Your task to perform on an android device: Open the Gym Workout app, I would like to track my fitness improvement since I need to assess the results of the consistent workouts I've been performing.
Image 0: 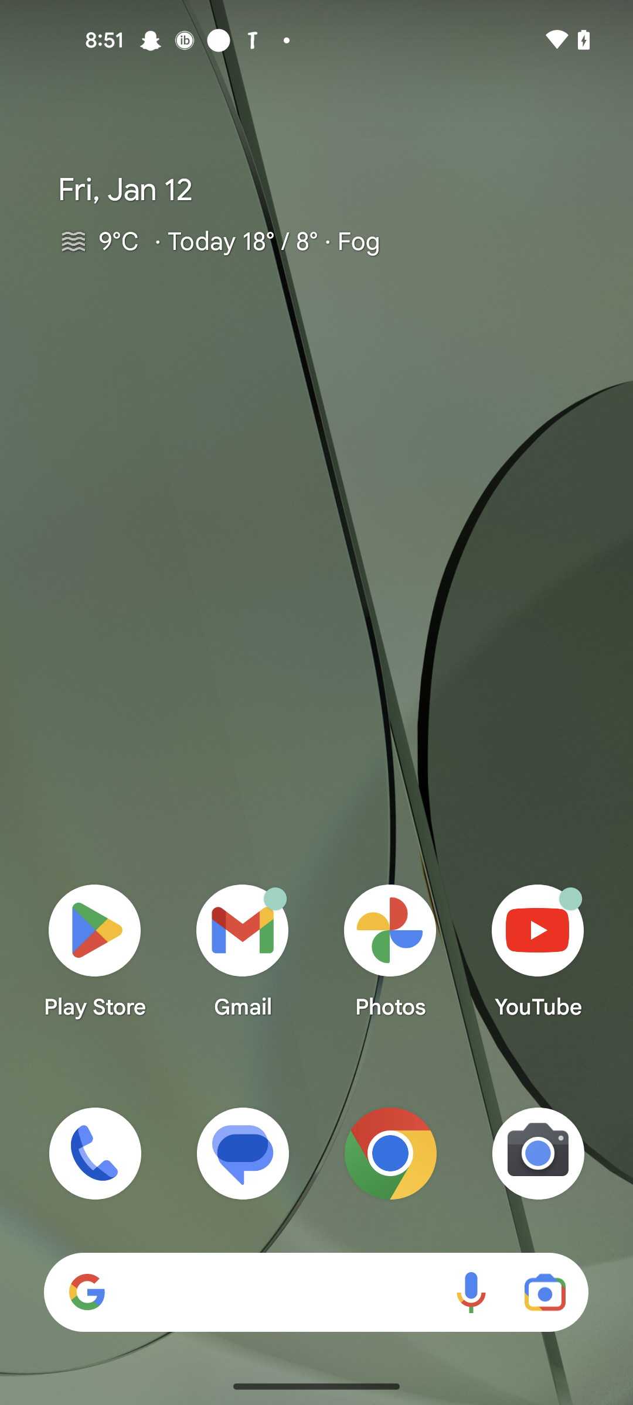
Open the Gym Workout app
Step 0: open app "Gym Workout"
Image 1: 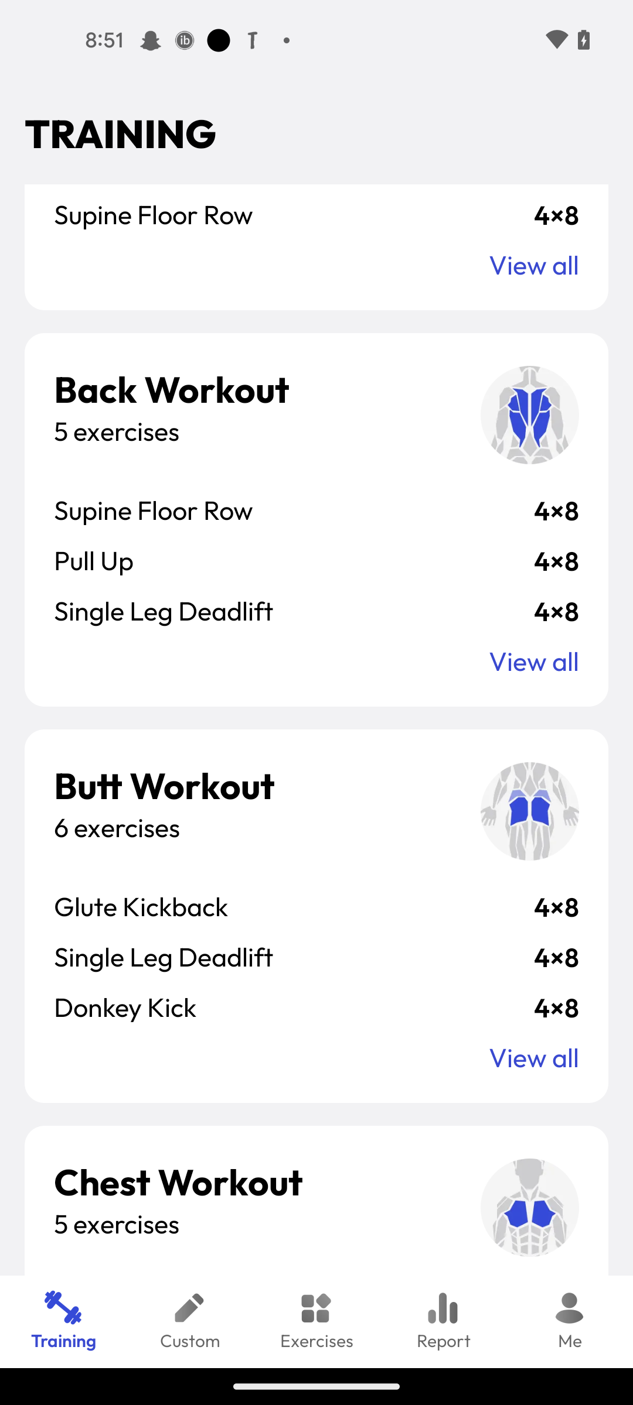
Click on the report tab
Step 1: click (443, 1308)
Image 2: 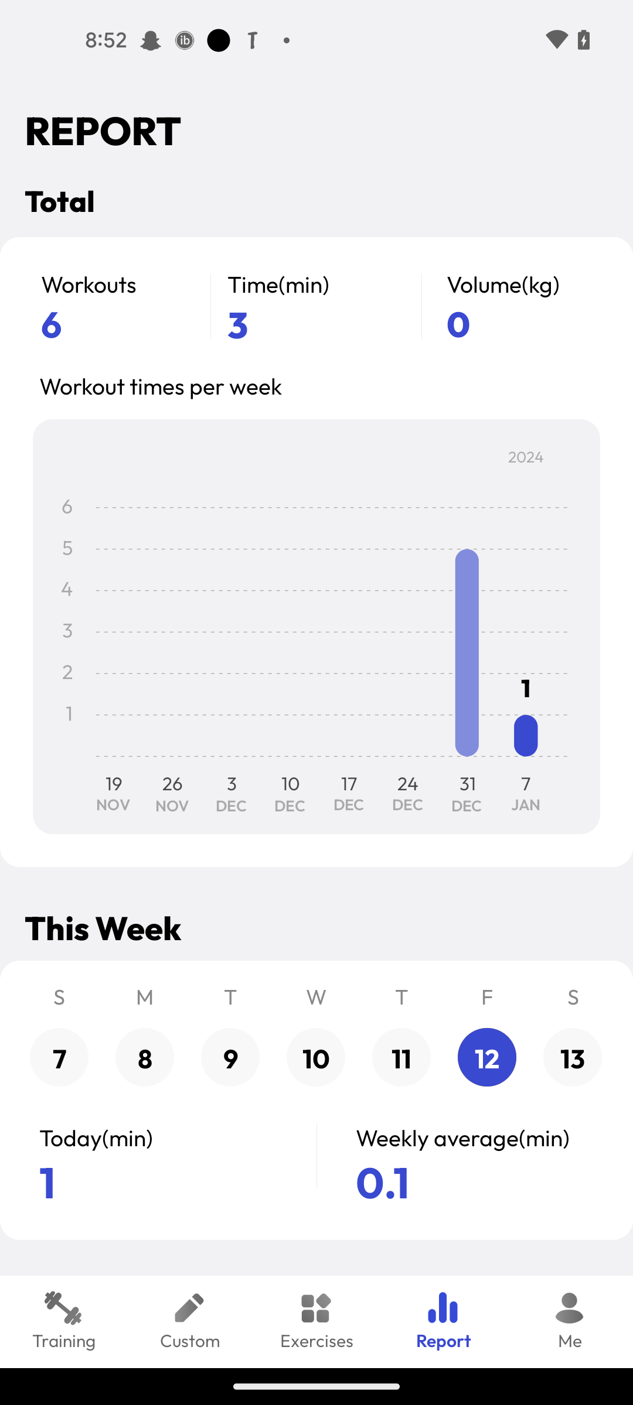
Swipe up
Step 2: scroll down
Image 3: 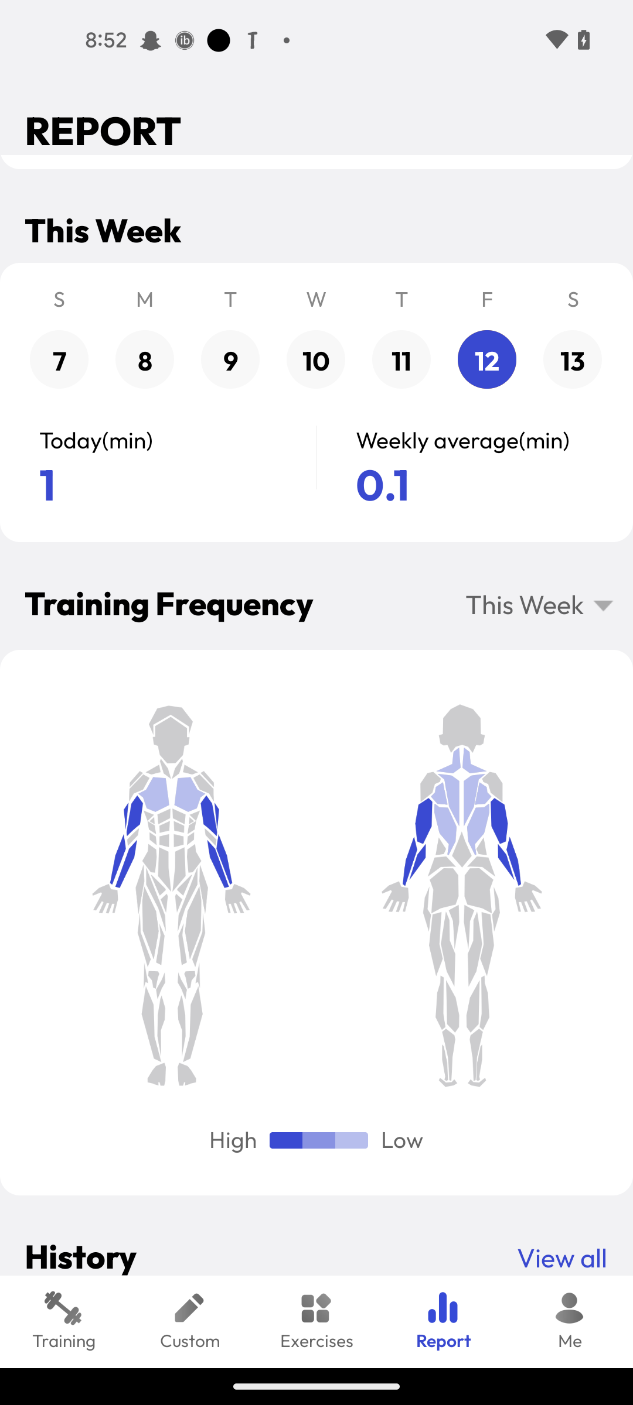
Swipe up
Step 3: scroll down